Your task to perform on an android device: Before buying the "King bed frame, storage headboard with charging station,solid and stable," I want to know what other shoppers of this bed think, so view the reviews of this bed for me on the eBay app.
Image 0: 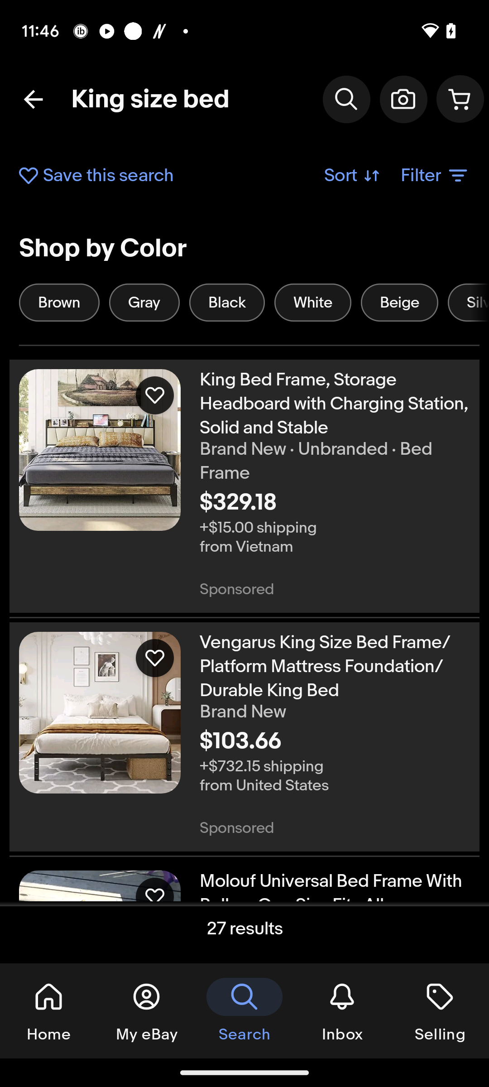
Click on the image of "King bed frame, storage headboard with charging station,solid and stable"
Step 0: click (79, 408)
Image 1: 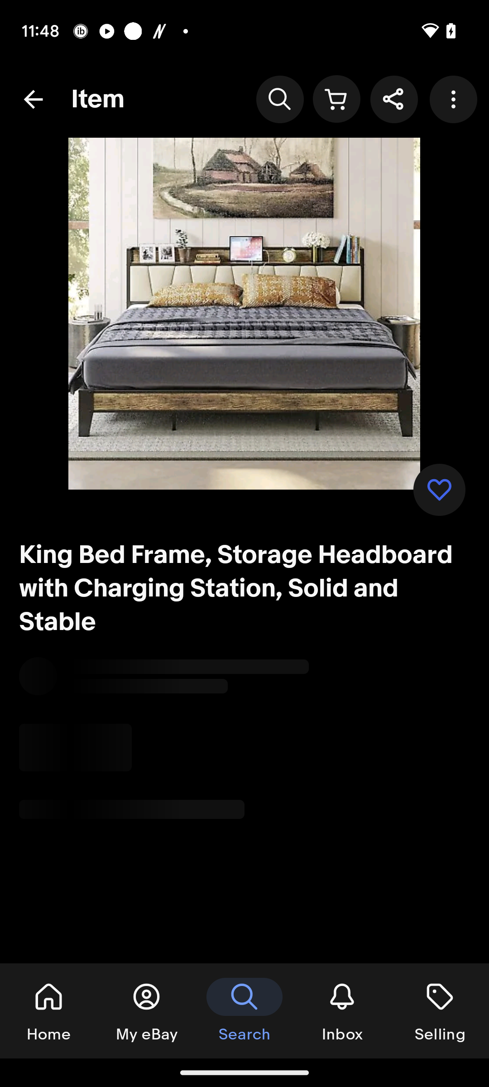
Scroll up
Step 1: scroll down
Image 2: 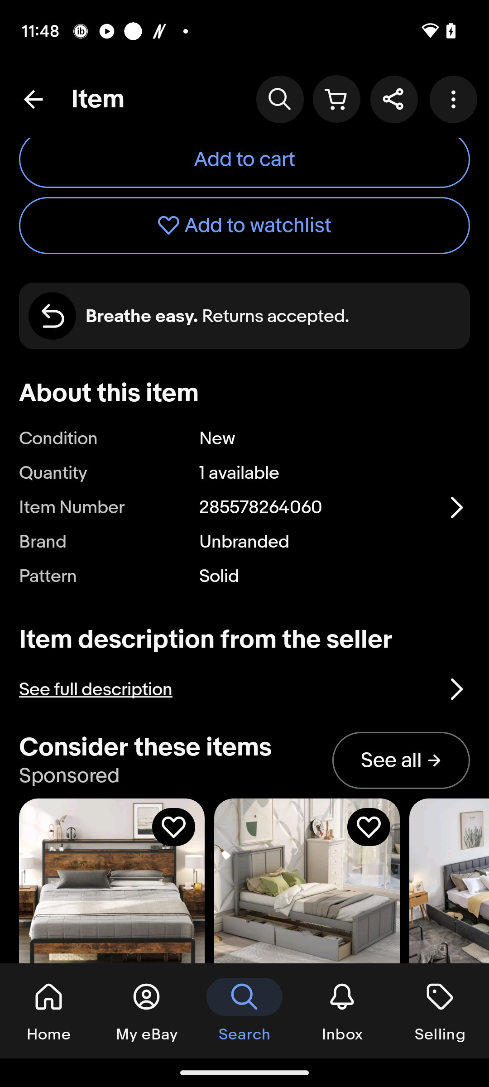
Scroll up
Step 2: scroll down
Image 3: 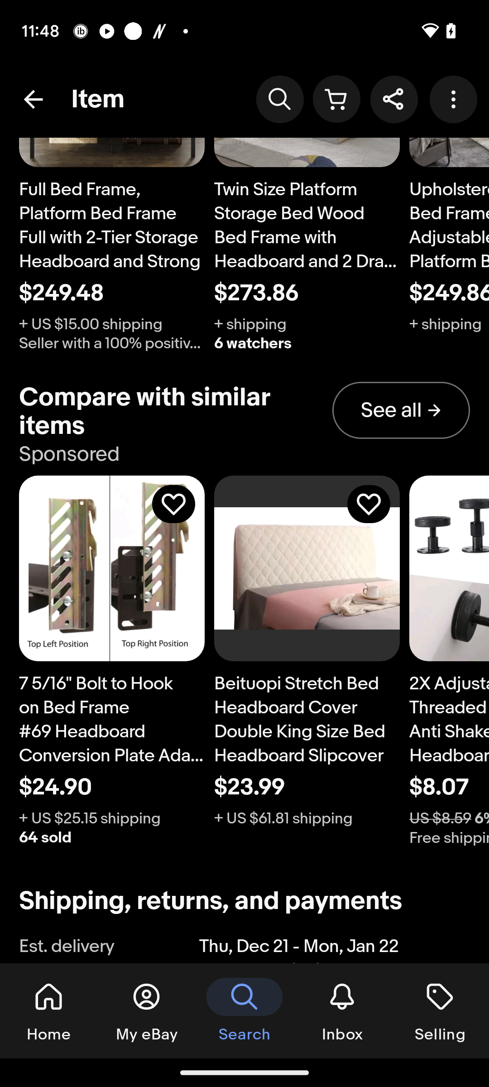
Scroll up
Step 3: scroll down
Image 4: 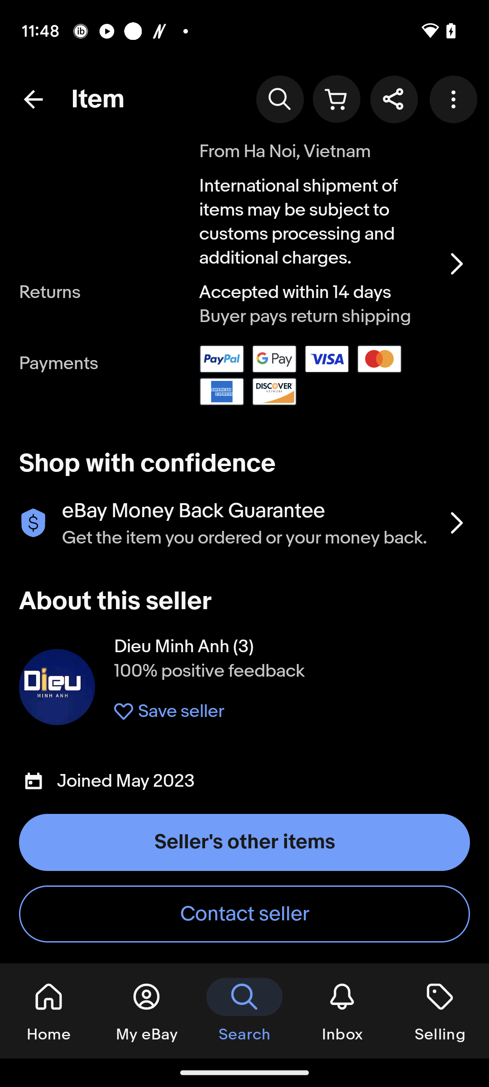
Scroll up
Step 4: scroll down
Image 5: 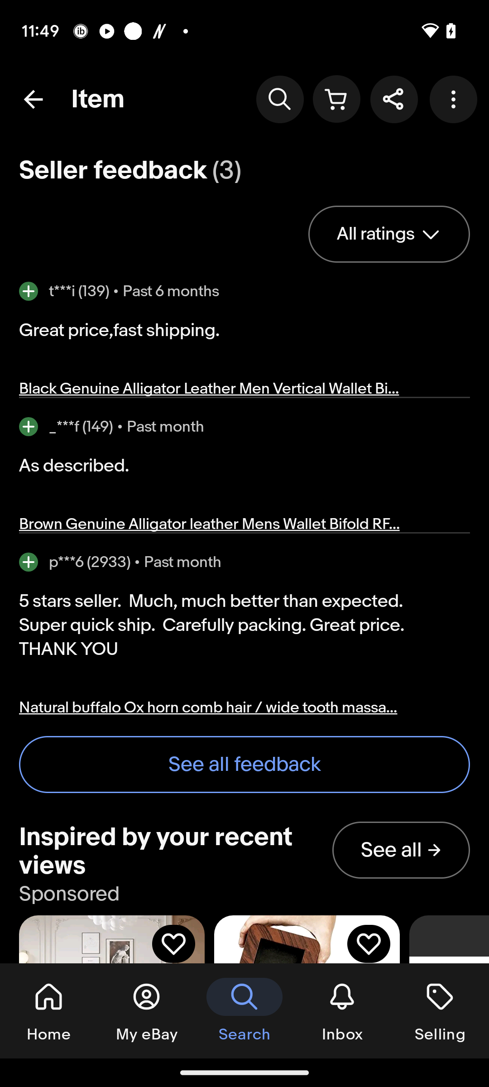
Click on the tab "See all feedback".
Step 5: click (244, 764)